Your task to perform on an android device: To get travel inspiration show me the travel articles On the Booking.com app.
Image 0: 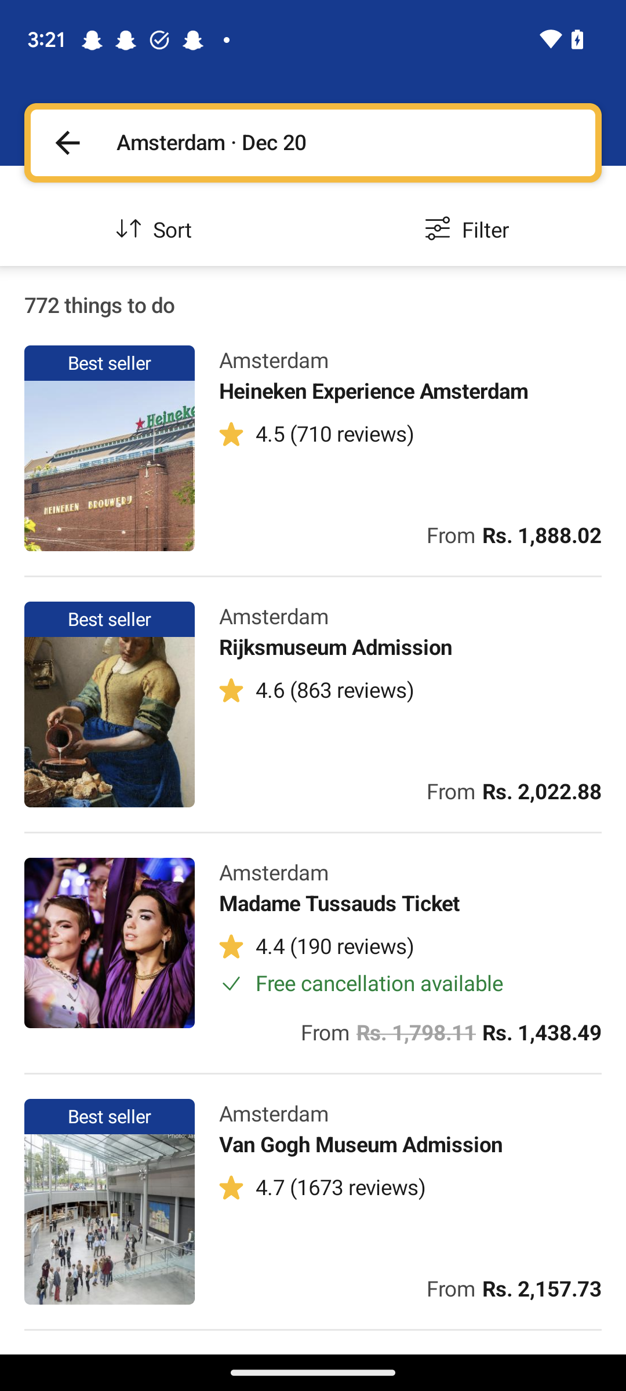
Go back to the home screen of the app.
Step 0: press back button
Image 1: 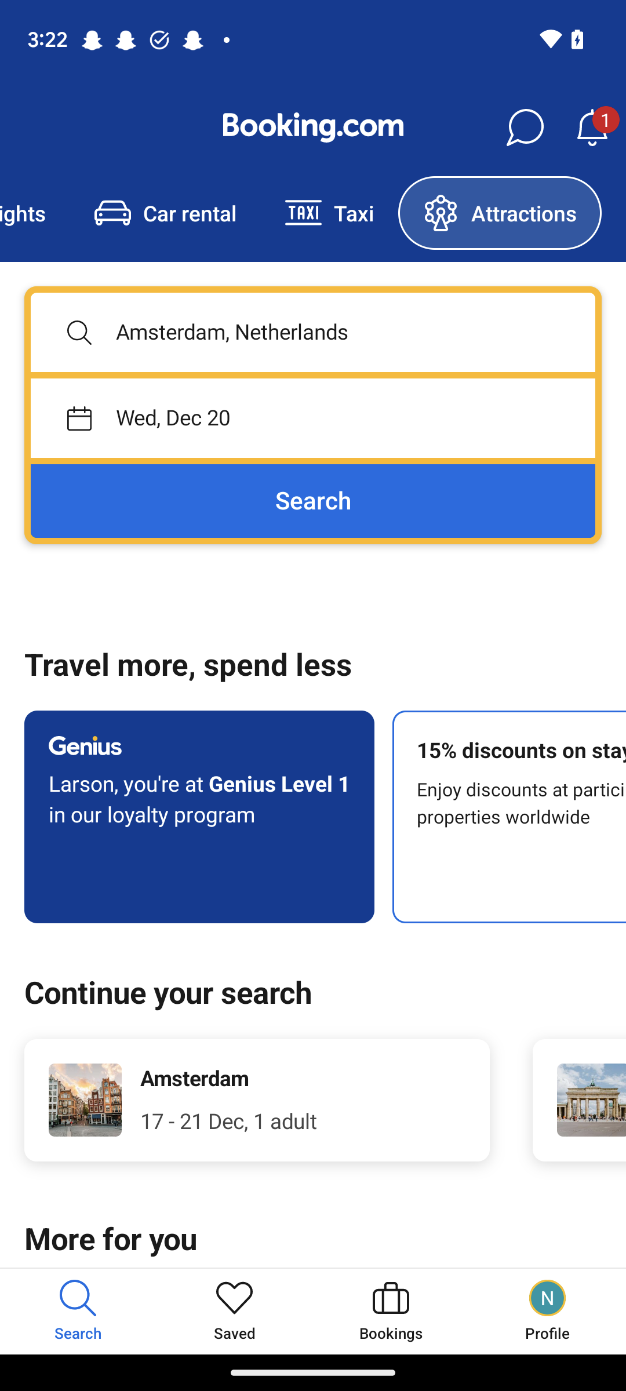
Scroll up until you find the travel articles tab.
Step 1: scroll down
Image 2: 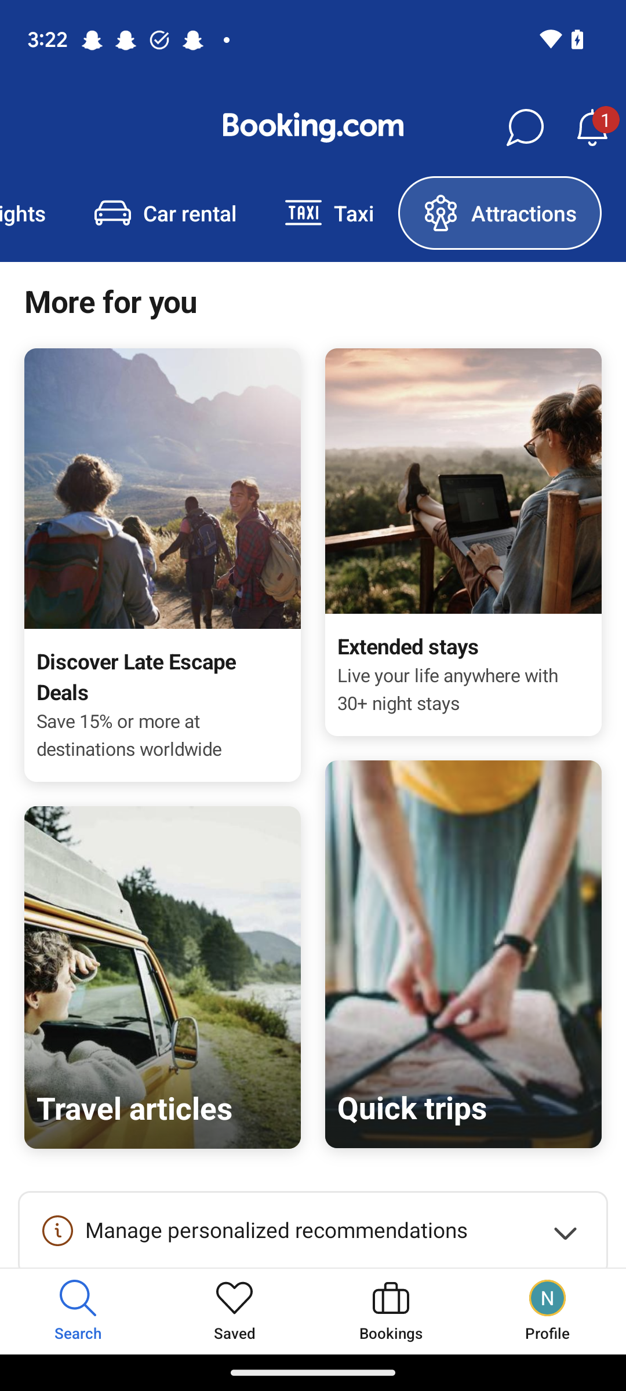
Click on the travel articles tab.
Step 2: click (162, 977)
Image 4: 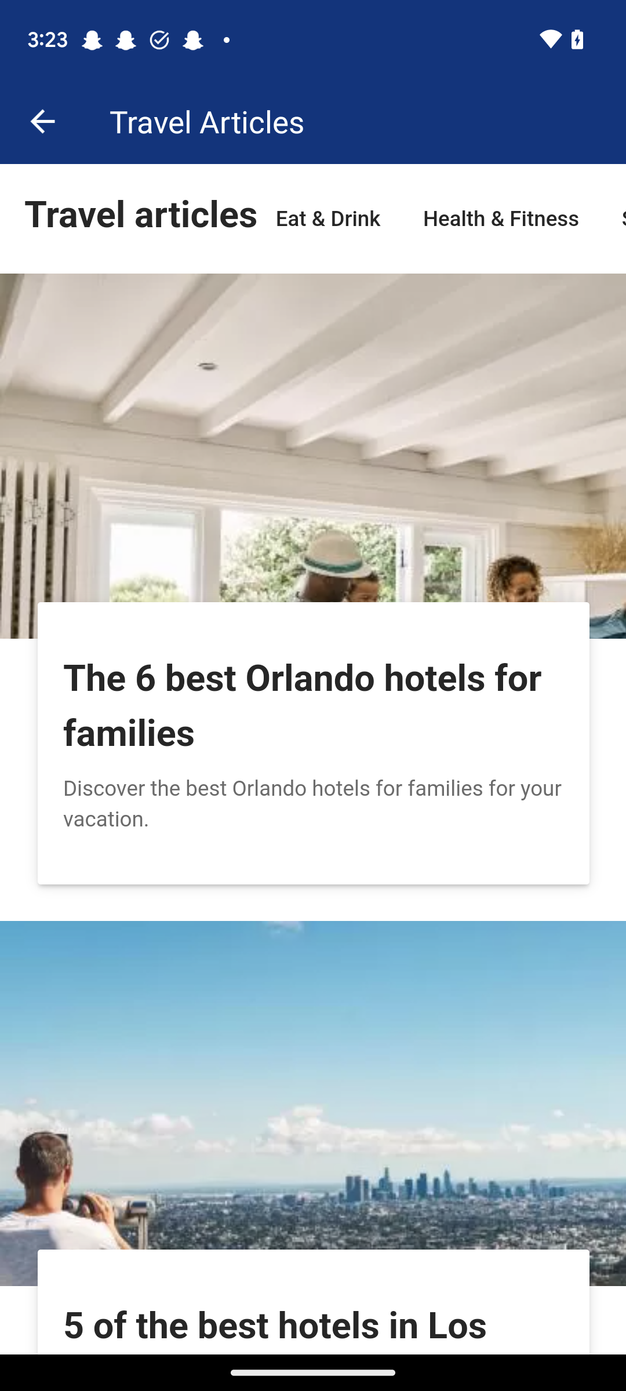
Scroll up.
Step 4: scroll down
Image 5: 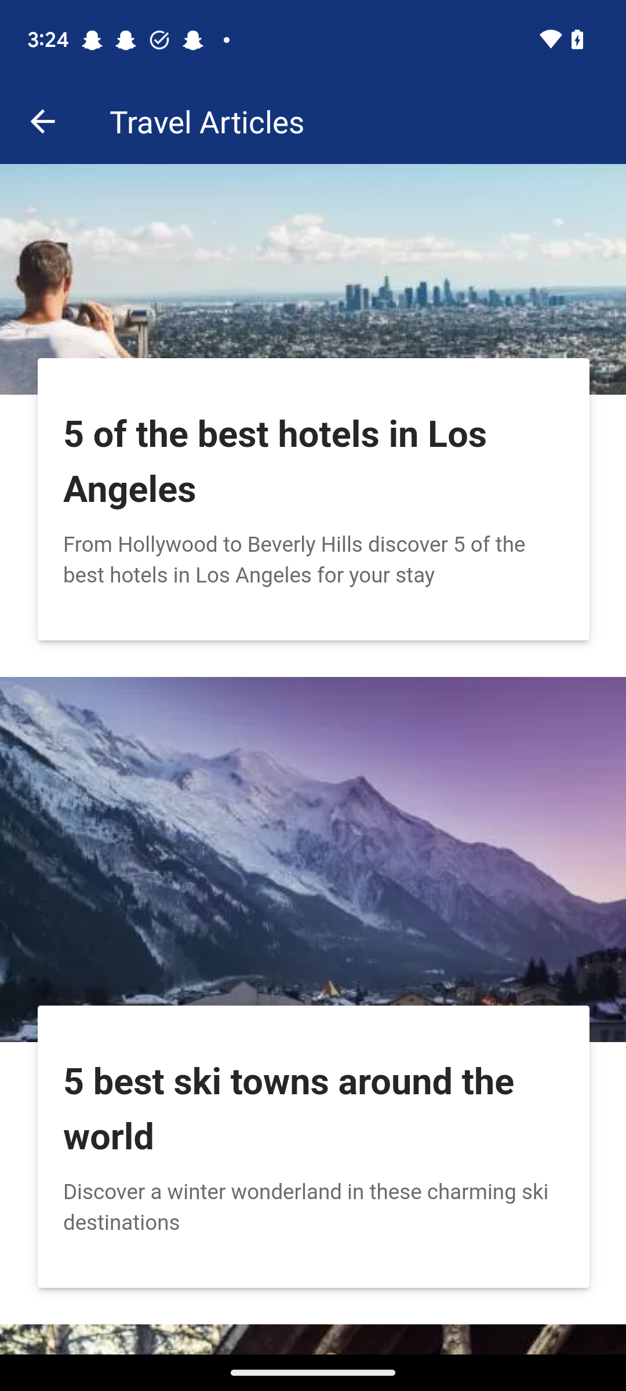
Scroll up.
Step 5: scroll down